Your task to perform on an android device: I will share my task with my son Evan Kramer at his email address, evankramer@gmail.com.
Image 1: 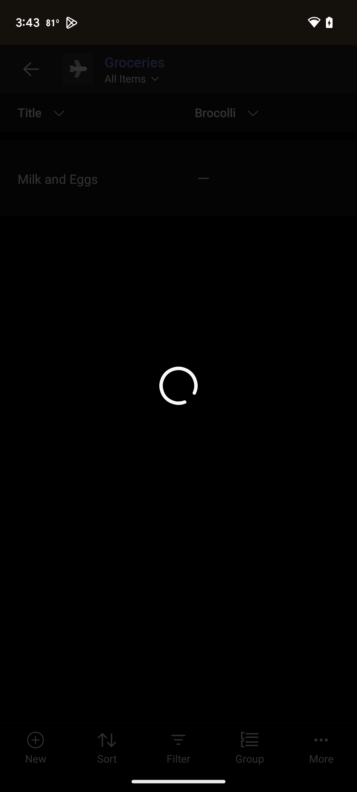
Click on share list
Step 1: wait
Image 2: 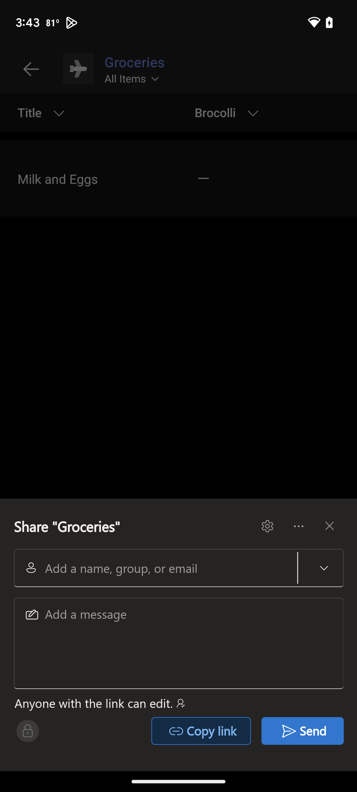
Click on Add gmail
Step 2: click (179, 629)
Image 3: 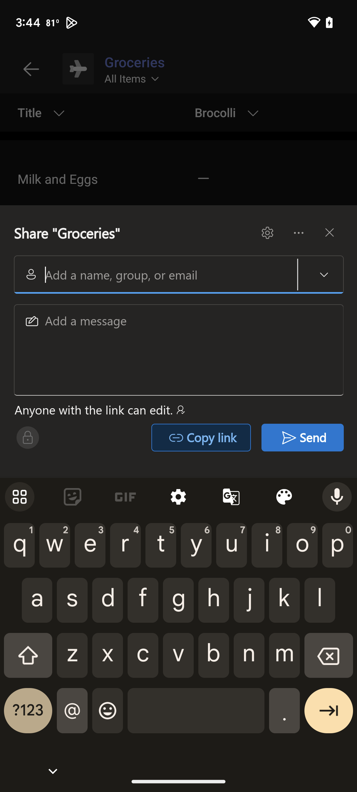
Enter evankramer@gmail.com
Step 3: type "evankramer@gmail.com"
Image 4: 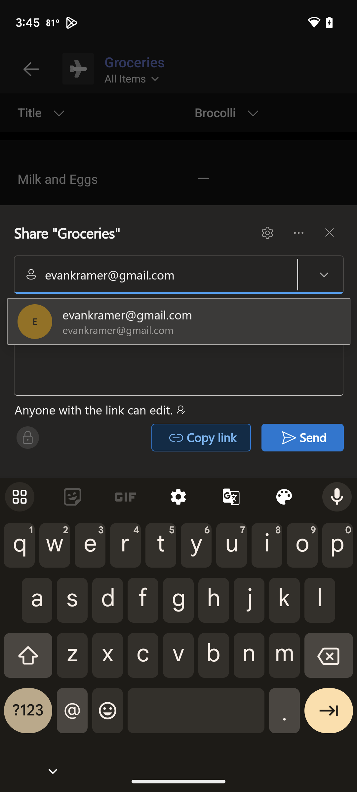
Enter evankramer@gmail.com
Step 4: click (194, 317)
Image 5: 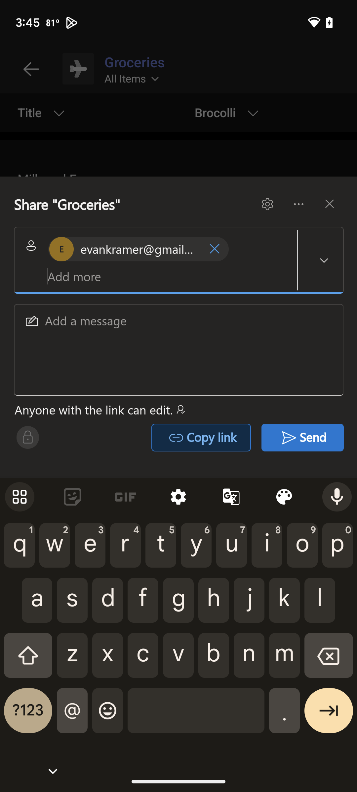
Click on send
Step 5: click (302, 437)